Your task to perform on an android device: I want to set an alarm at 6:00 PM for every weekday on the clock app for cycling so that I don't miss my workout.
Image 0: 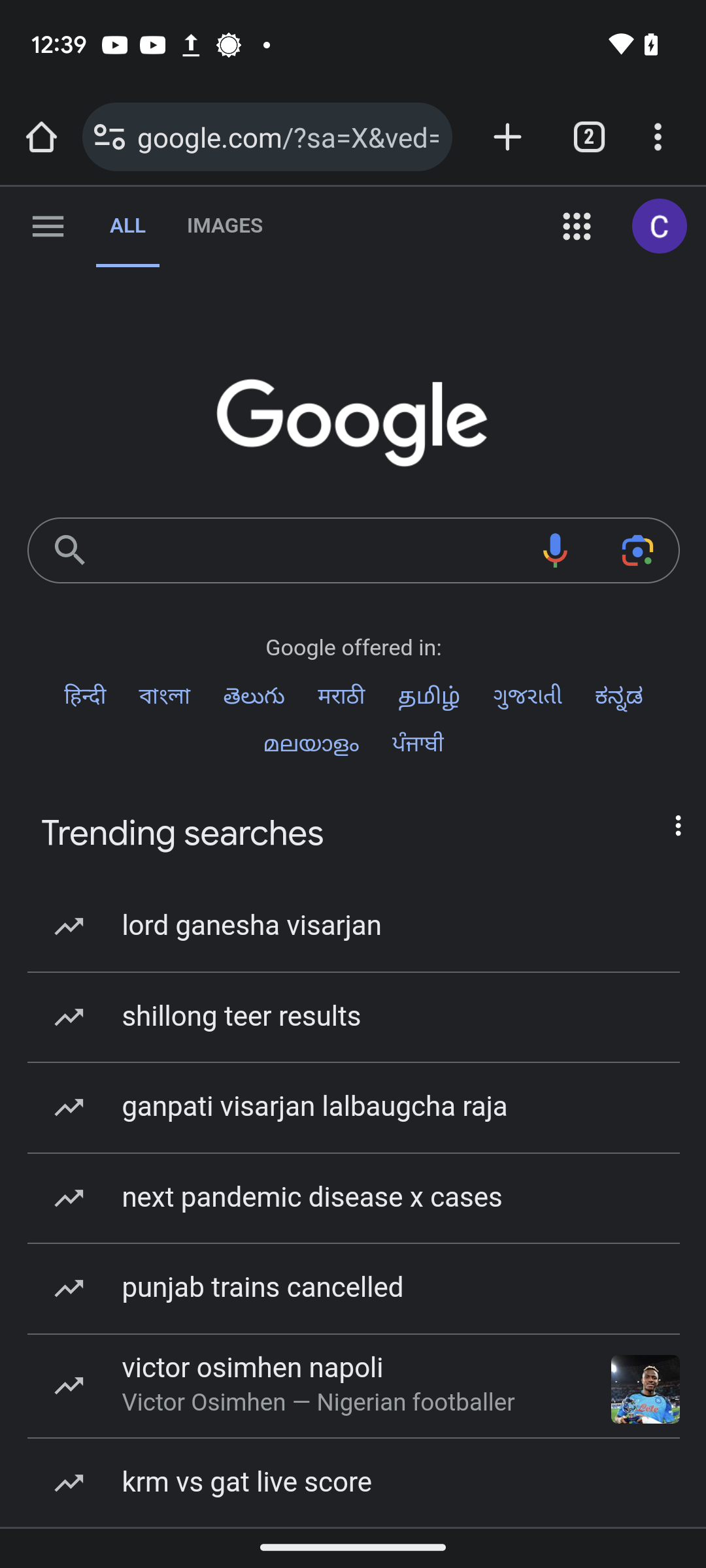
Open clock app
Step 0: open app "Clock"
Image 1: 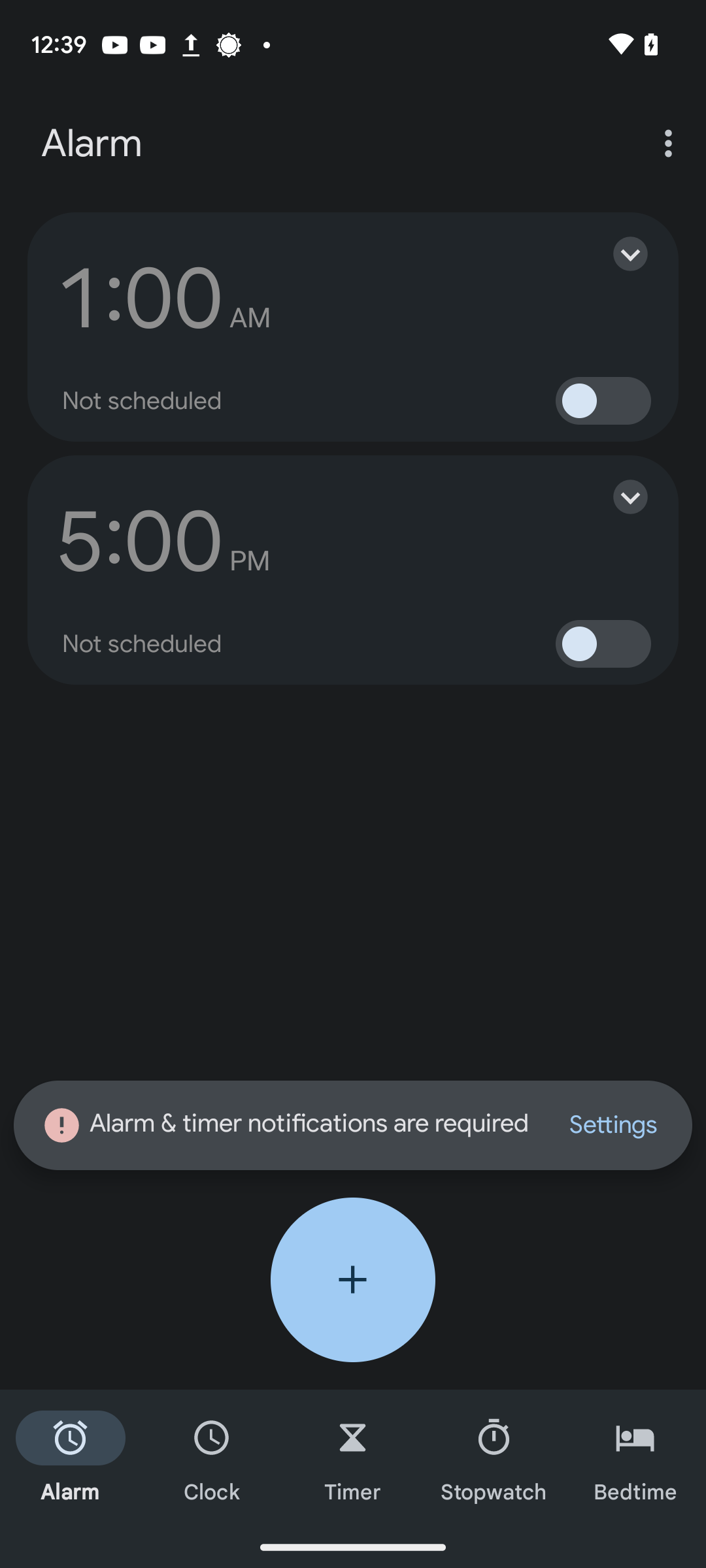
Click on plus button
Step 1: click (353, 1279)
Image 3: 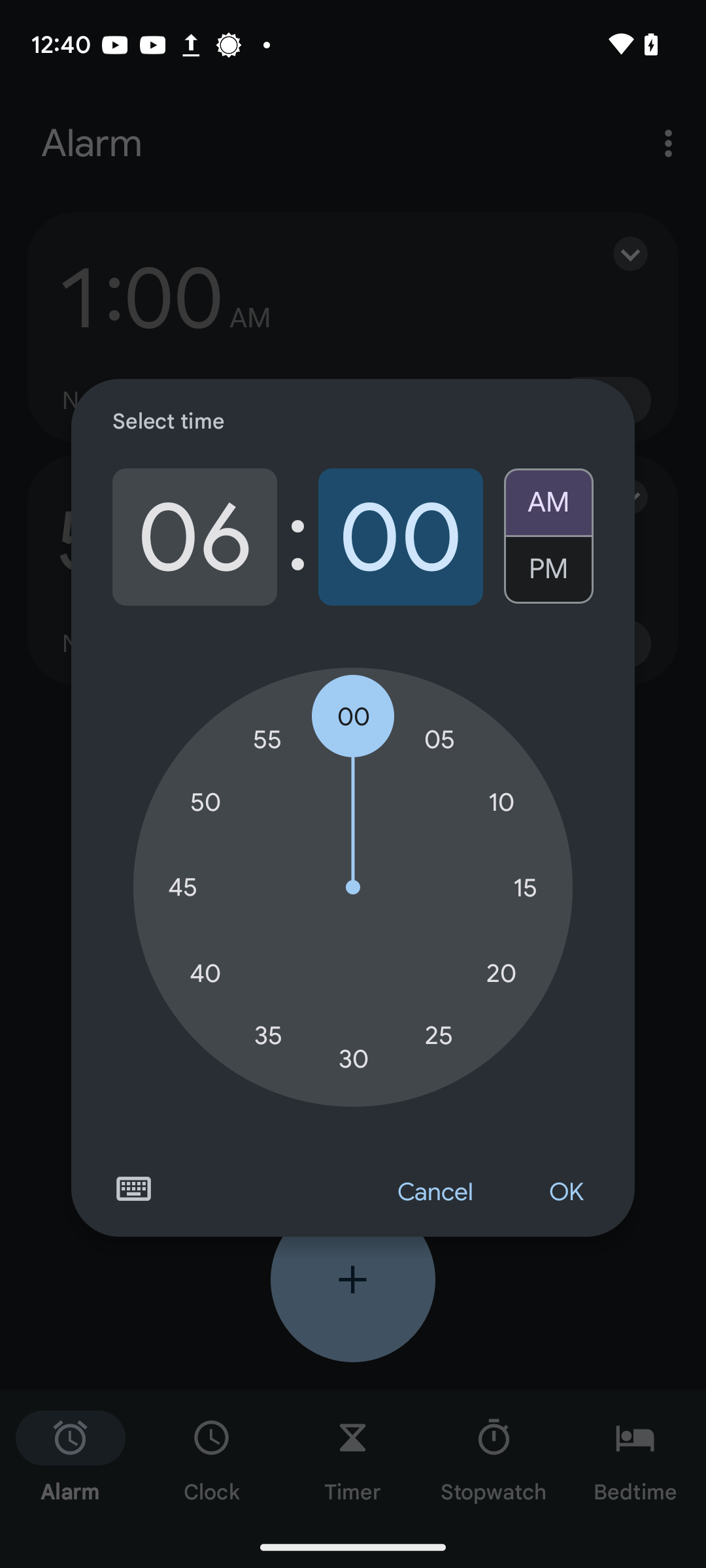
Select the PM button
Step 3: click (548, 576)
Image 4: 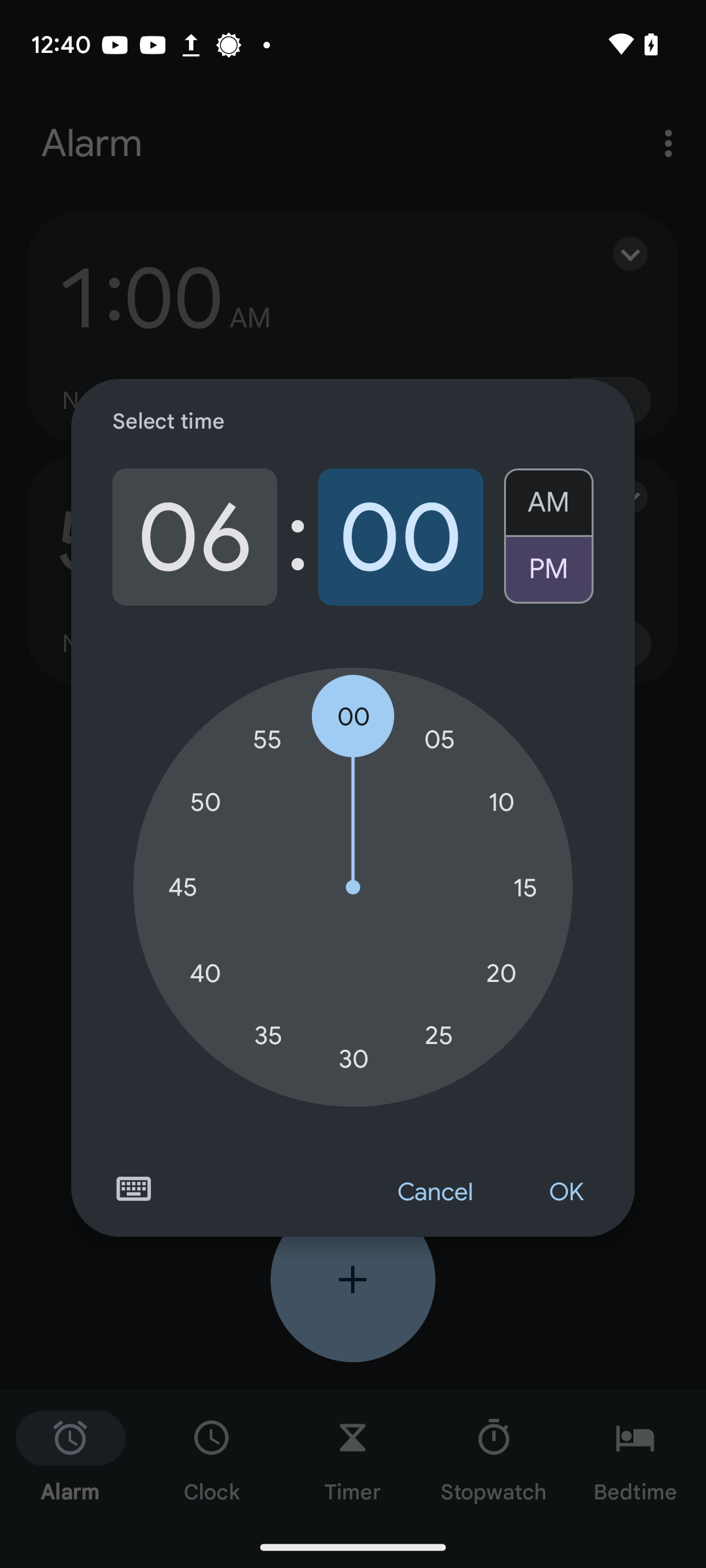
Click on the ok button
Step 4: click (565, 1192)
Image 5: 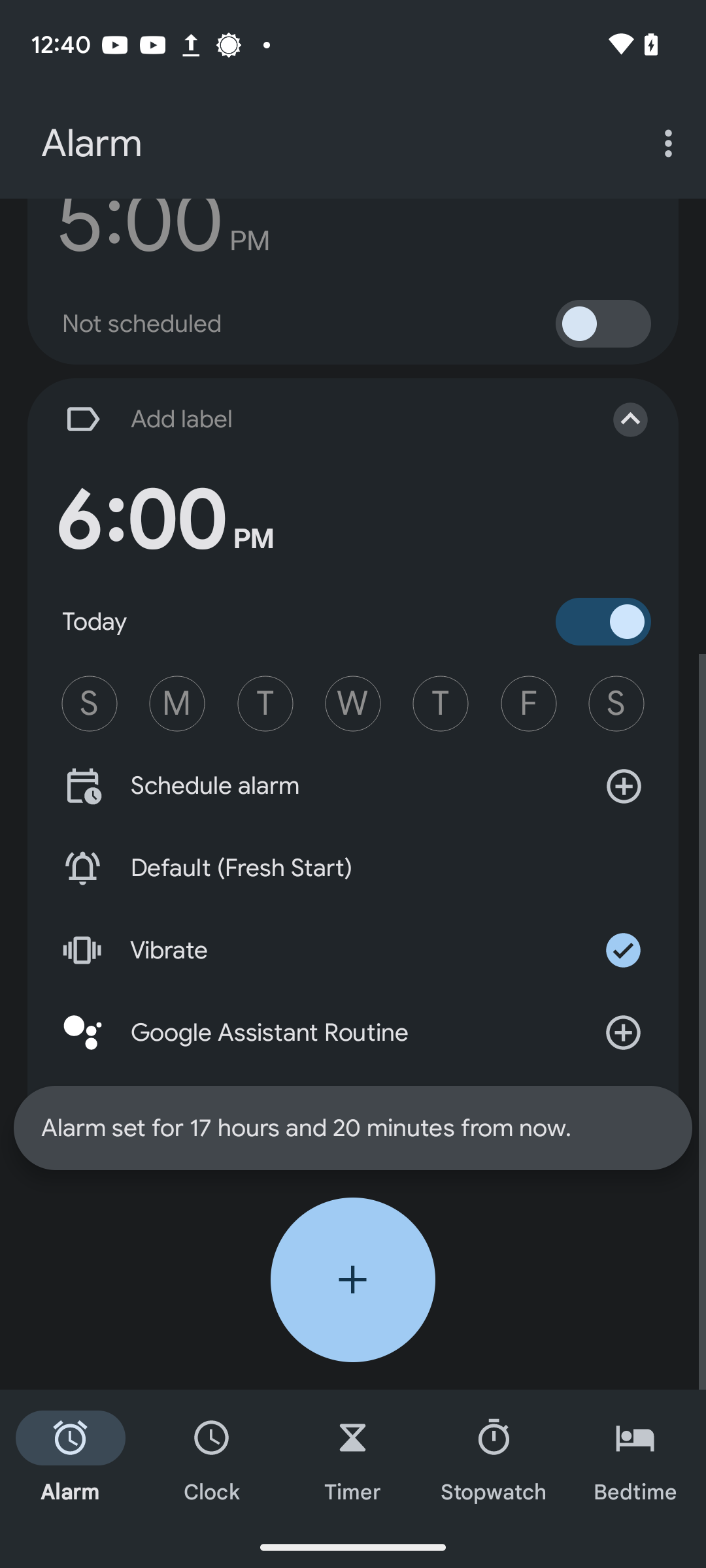
Click on every weekday 
Step 5: click (177, 704)
Image 6: 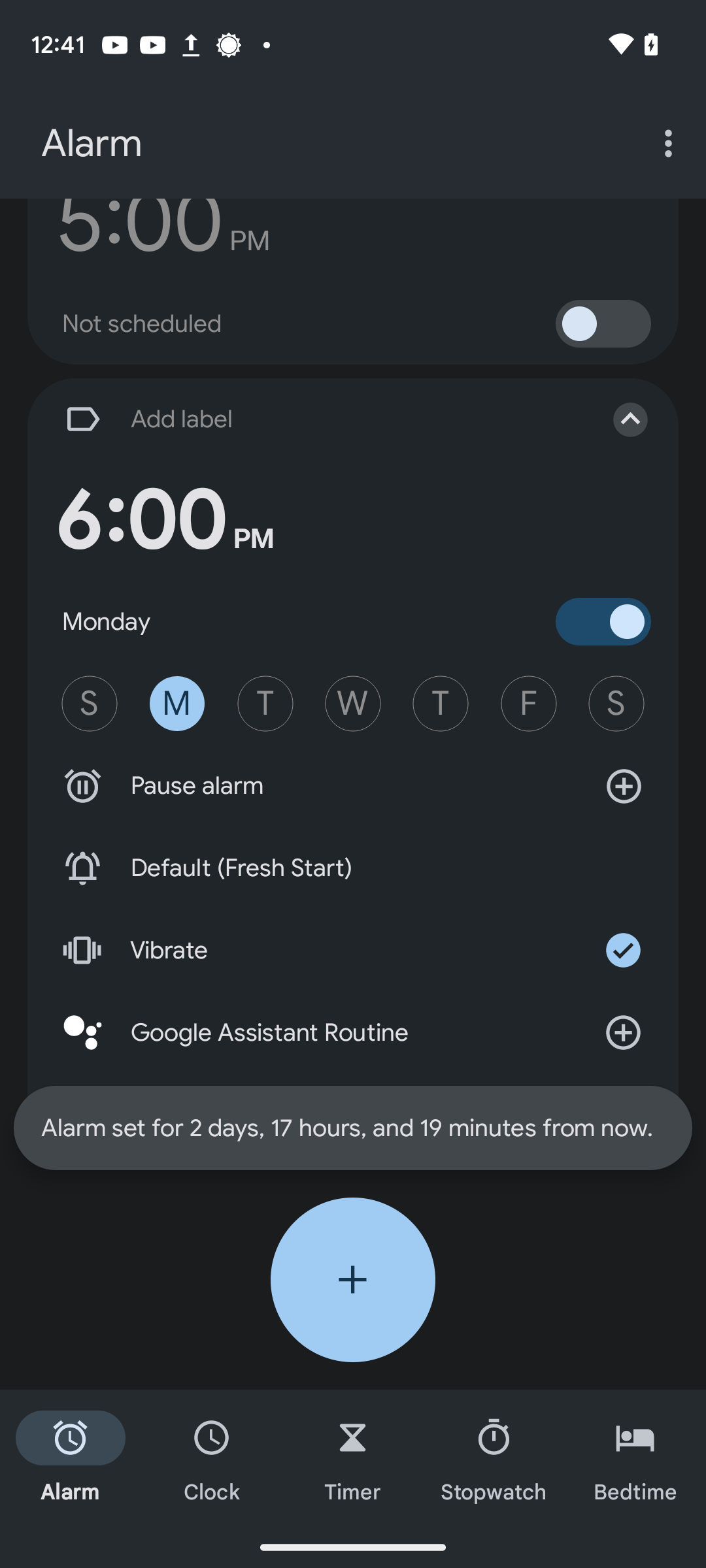
Click on every weekday 
Step 6: click (265, 704)
Image 7: 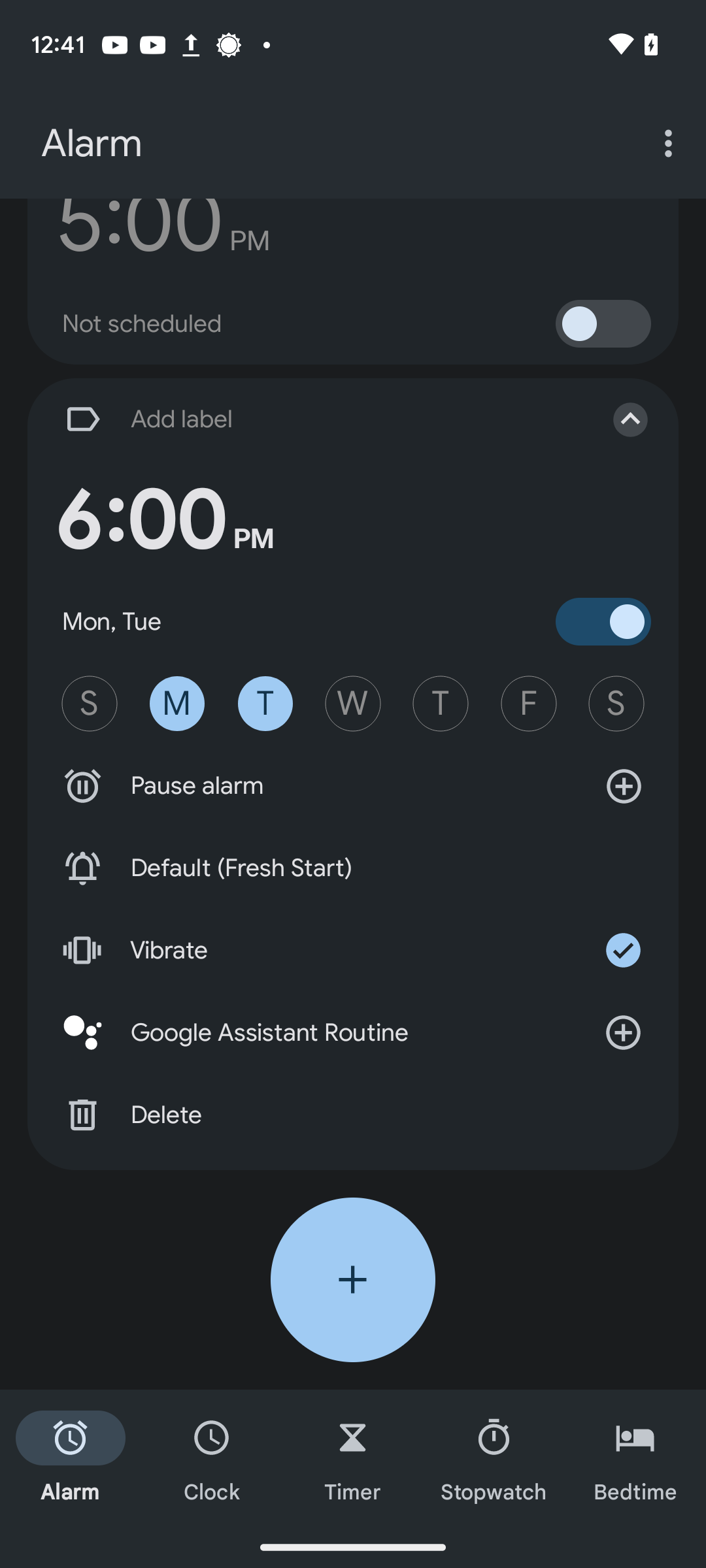
Click on every weekday 
Step 7: click (353, 704)
Image 8: 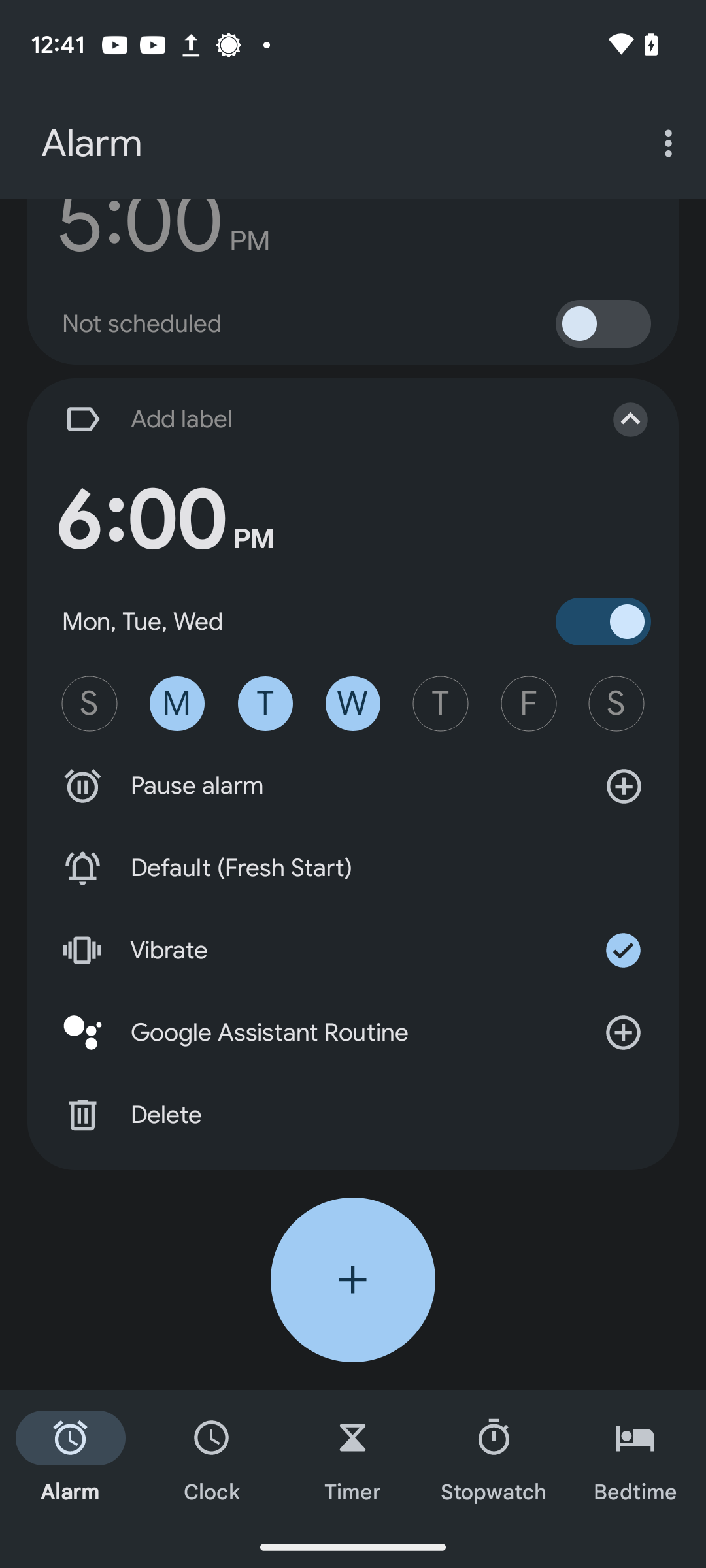
Click on every weekday 
Step 8: click (440, 704)
Image 9: 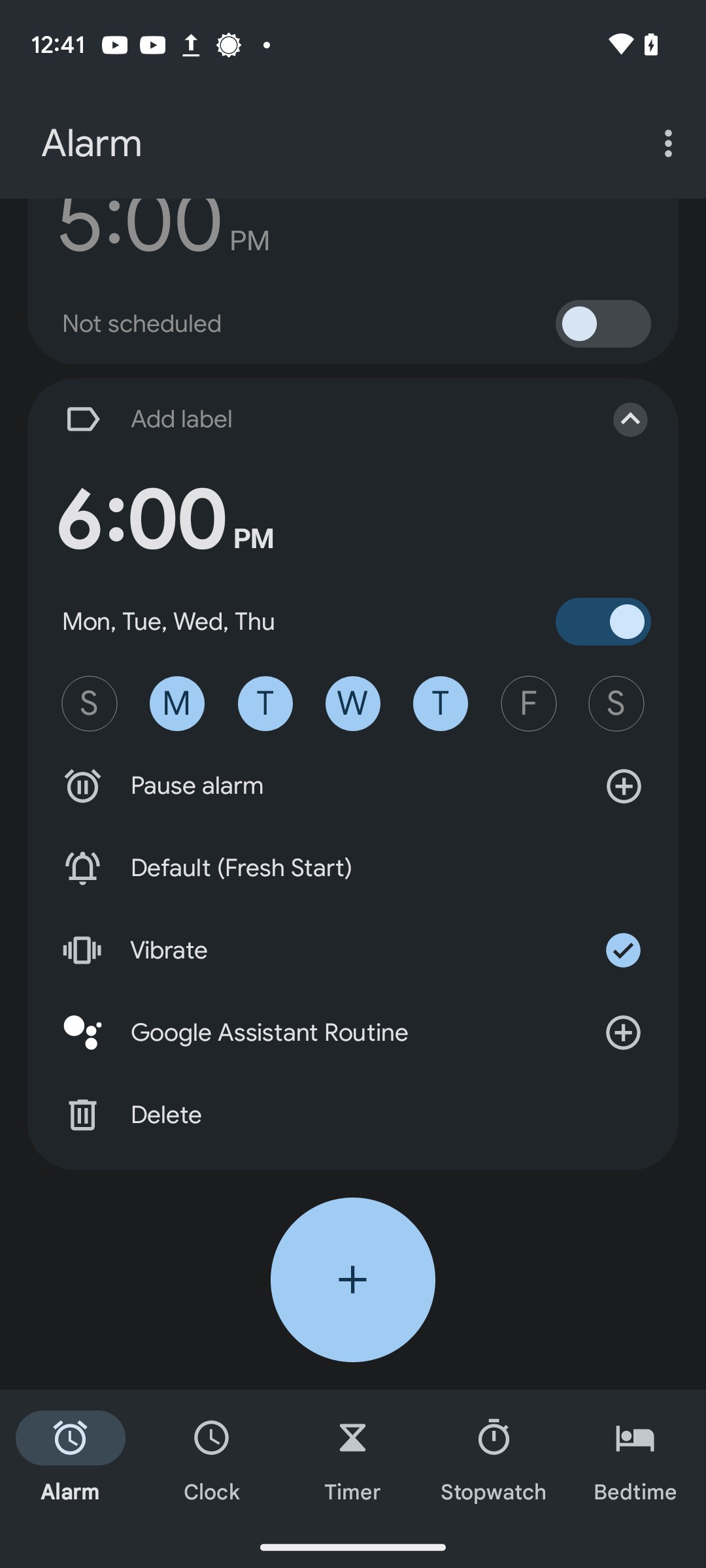
Click on every weekday 
Step 9: click (528, 704)